Your task to perform on an android device: Subscribe the channel Sony LIV and notified the channels
Image 0: 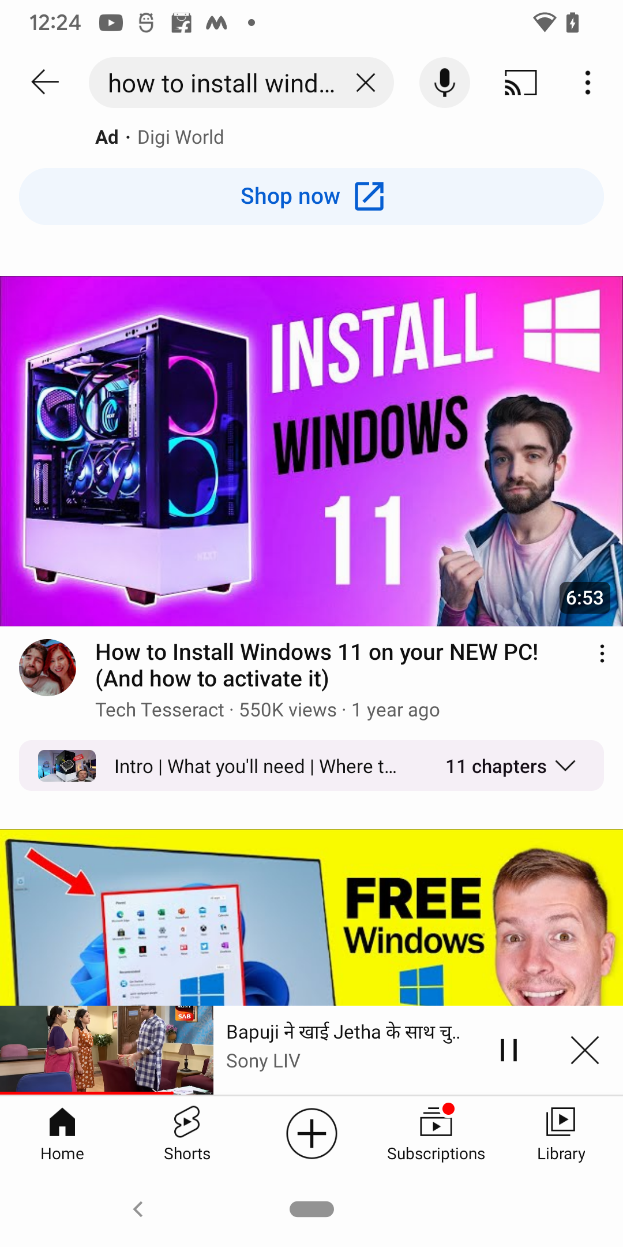
go to the search bar at the top of the screen
Step 0: click (216, 83)
Image 1: 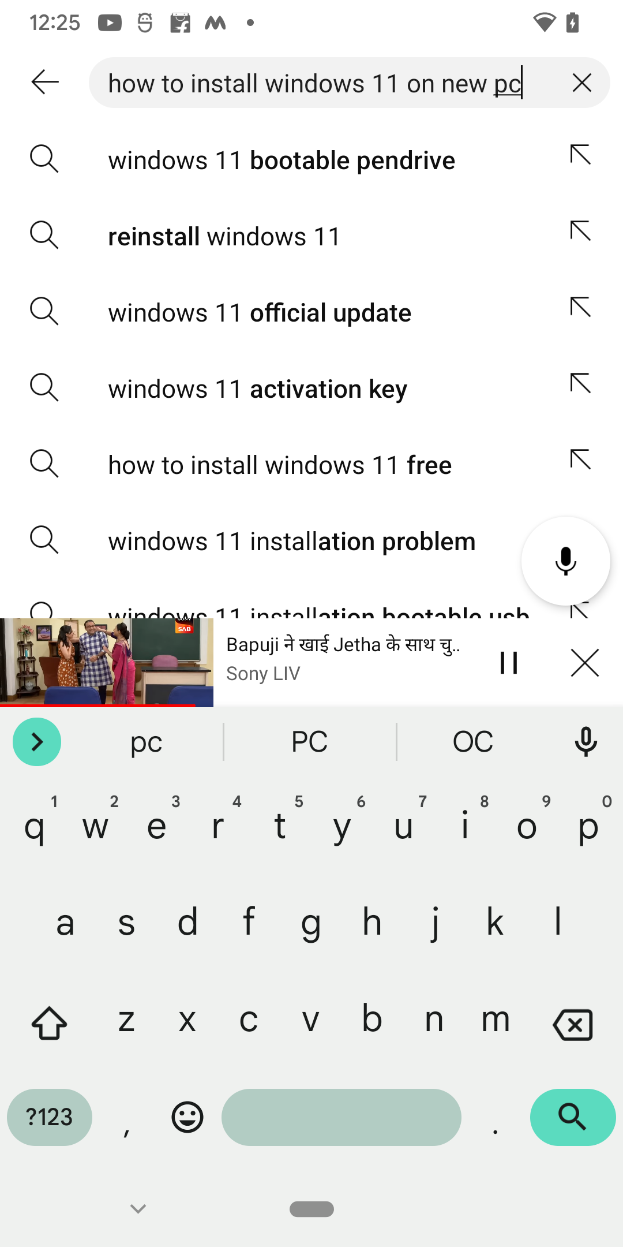
clear the search bar 
Step 1: click (584, 83)
Image 2: 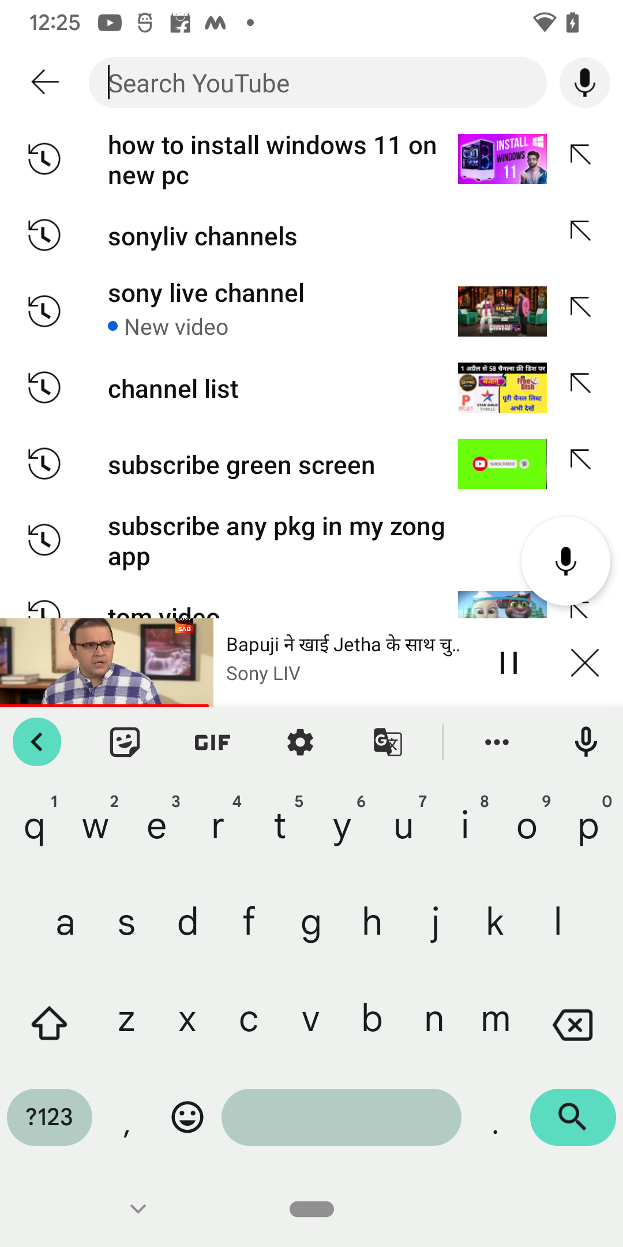
Search Sony Liv channels 
Step 2: type "Sony liv channels "
Image 3: 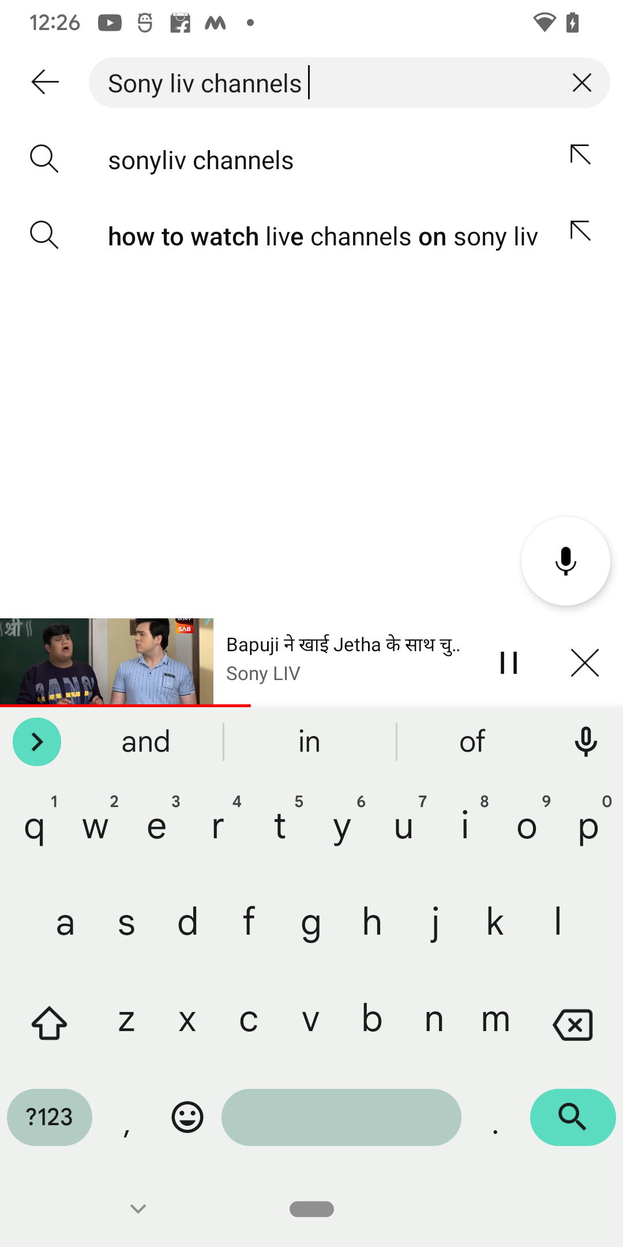
click on the first result 
Step 3: click (314, 159)
Image 4: 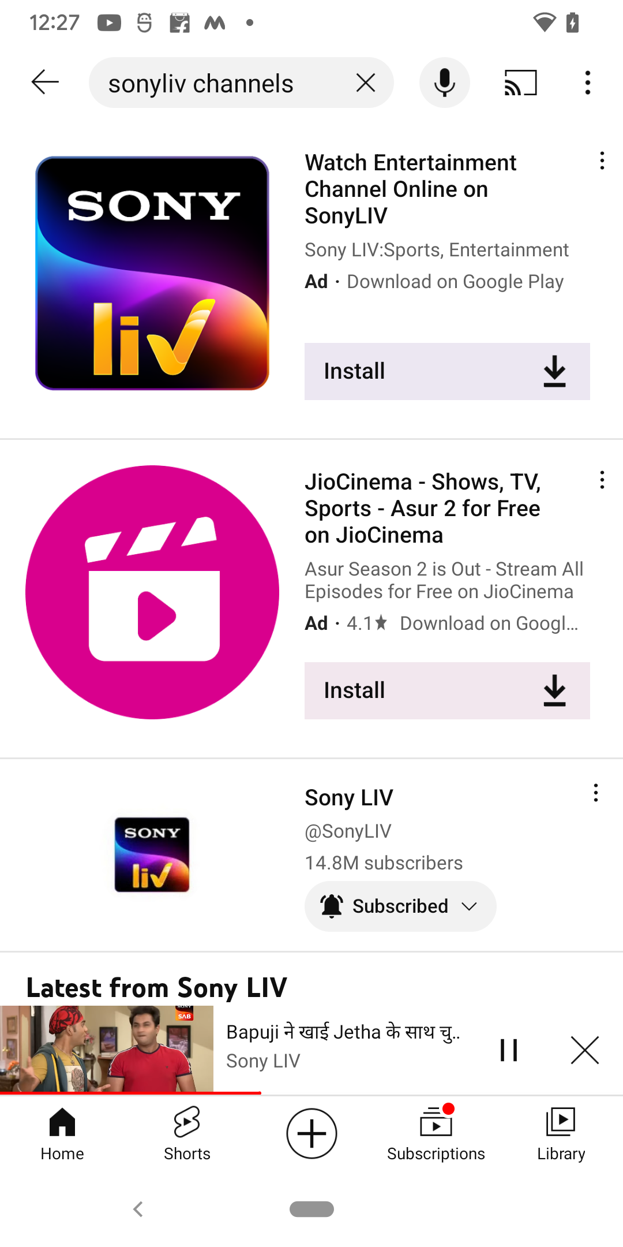
click on the third result 
Step 4: click (311, 854)
Image 5: 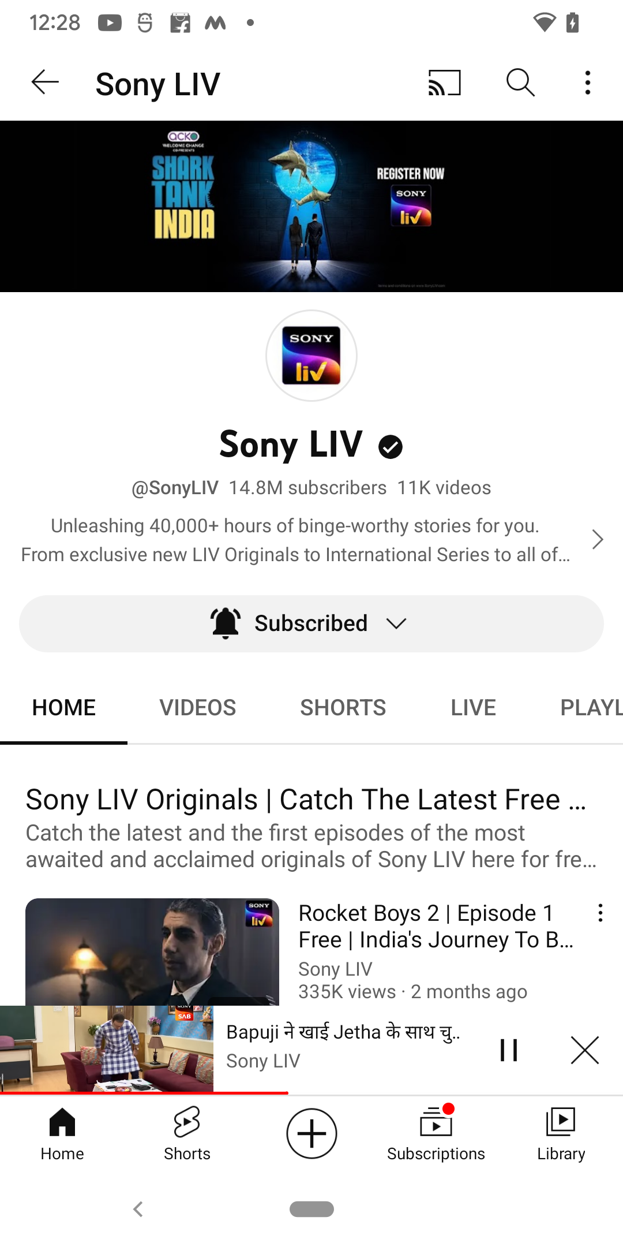
click  on the subscribed bell icon
Step 5: click (311, 623)
Image 6: 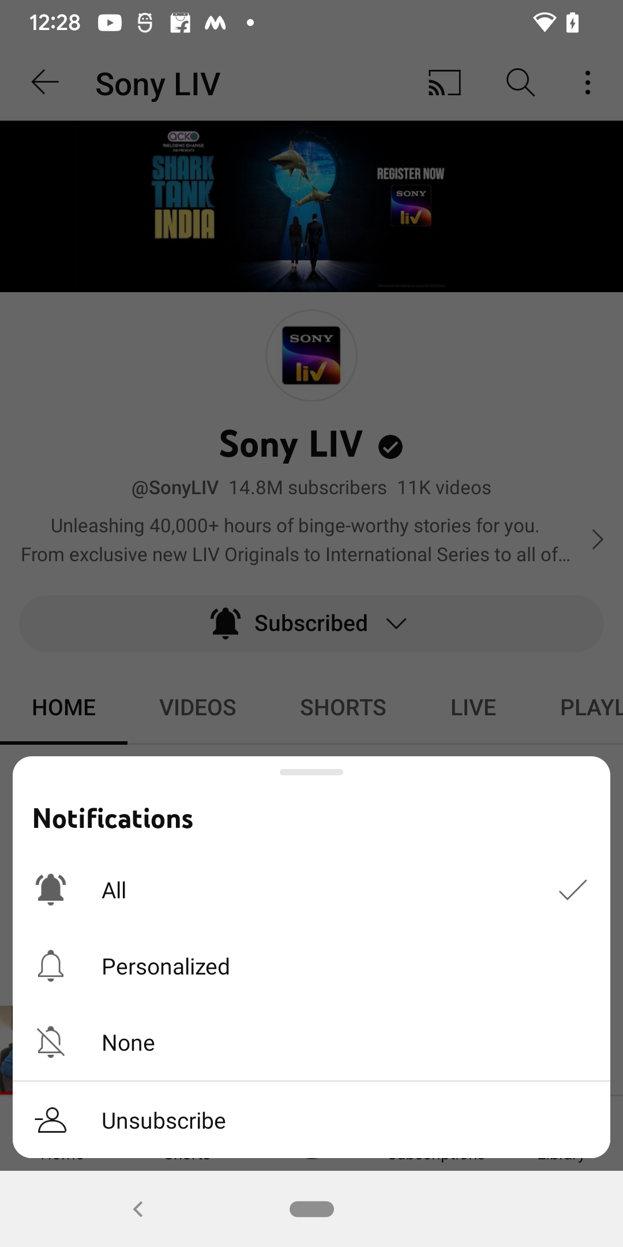
click on the all in notification panel 
Step 6: click (311, 890)